Your task to perform on an android device: I'll like to snooze the cycle reminder in the To-Do reminder app by 5 minutes because it's relaxing to me.
Image 1: 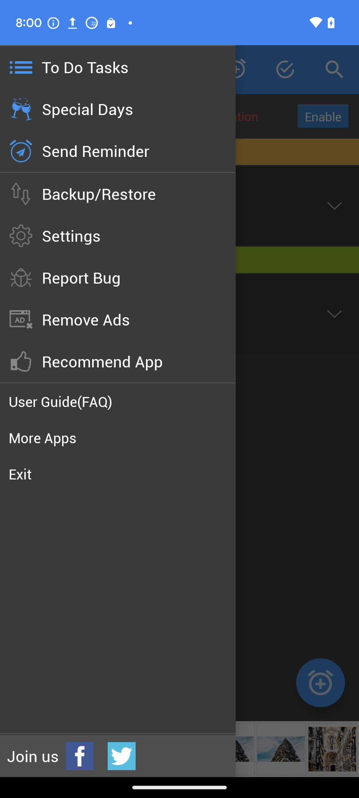
Click on the settings button
Step 1: click (164, 232)
Image 2: 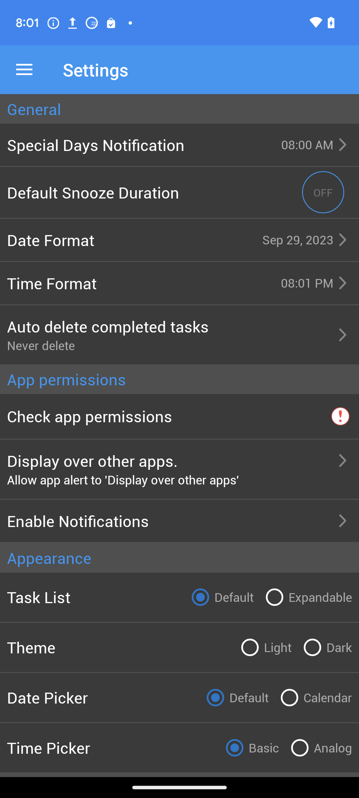
Click on the off button
Step 2: click (323, 192)
Image 3: 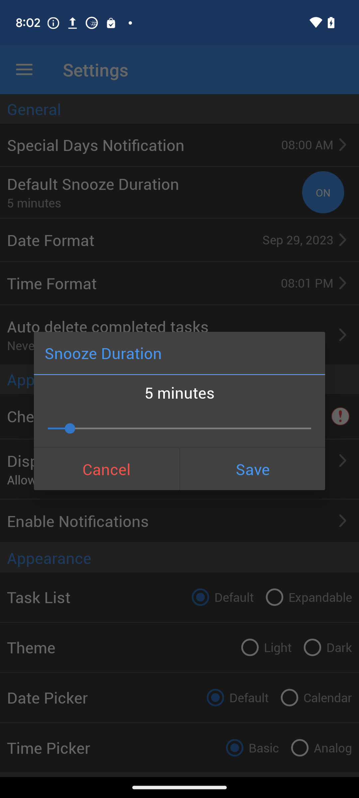
Click on the save option
Step 3: click (252, 469)